Your task to perform on an android device: The current timer in the clock app should be stopped because it is no longer required.
Image 0: 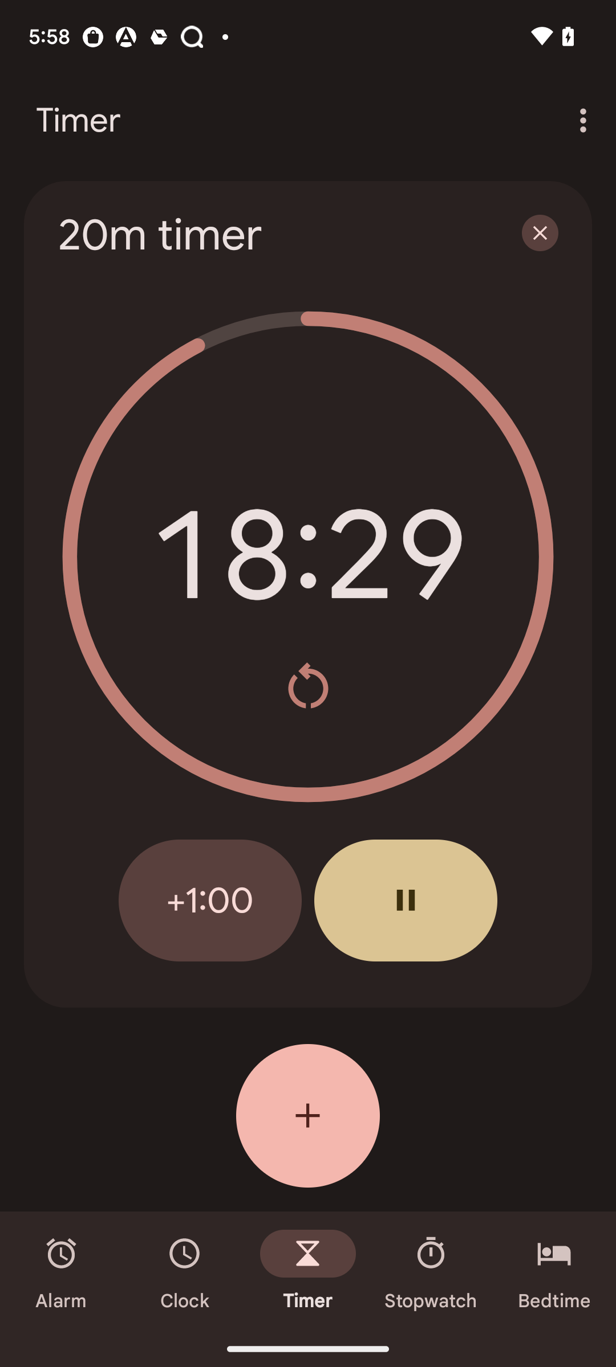
Click on the Pause button
Step 0: click (406, 900)